Your task to perform on an android device: I had already used TOMMY HILHIGER shoes, and now I want a change. Look for Calvin Klein shoes with a shop by brand
Image 0: 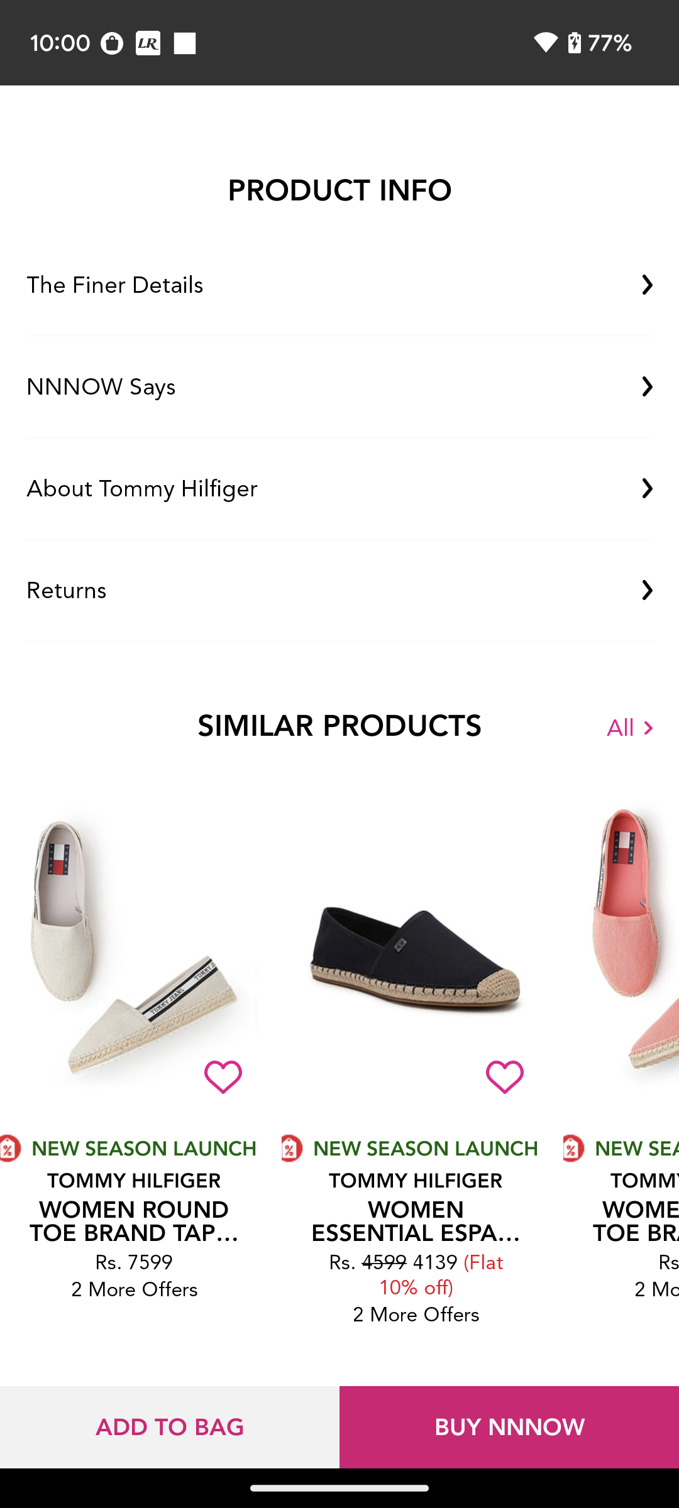
Go back to the screen
Step 0: press back button
Image 1: 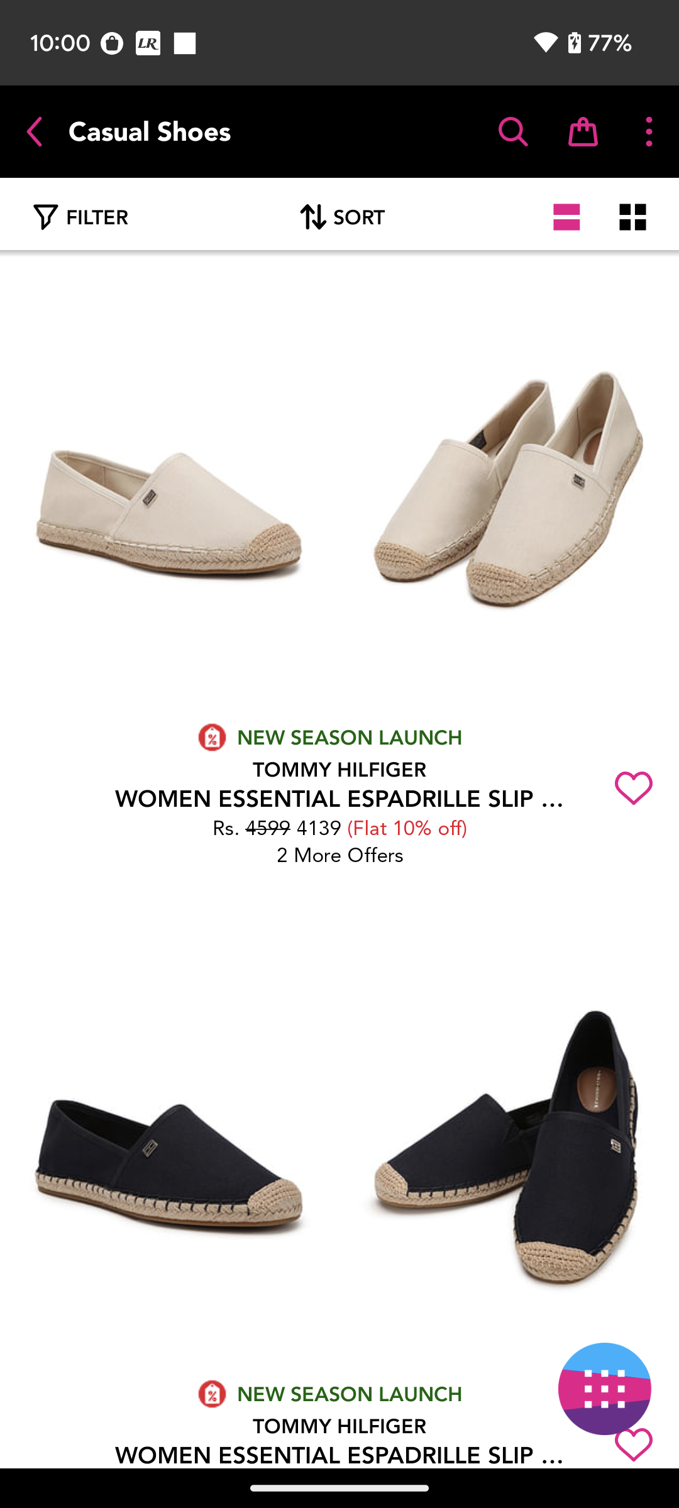
Click on the Filter icon 
Step 1: click (77, 217)
Image 2: 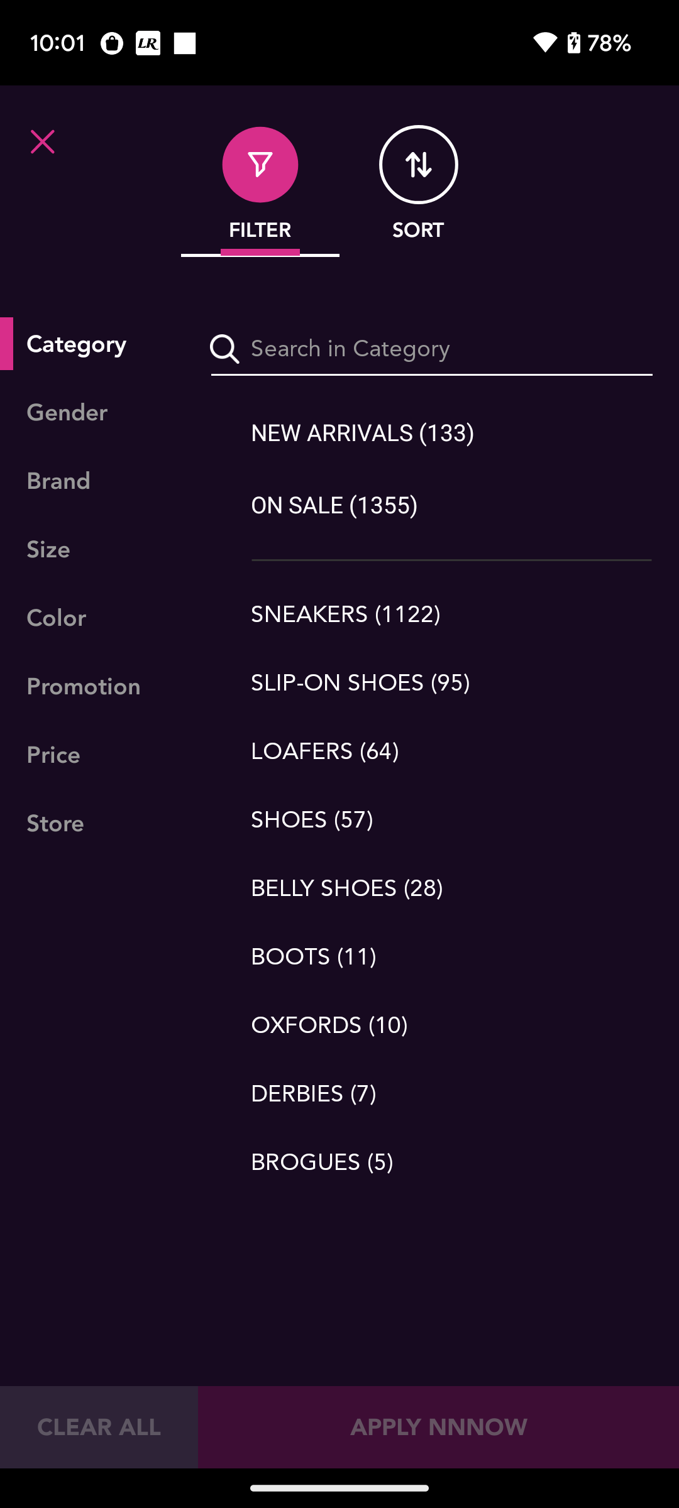
Click on the Brand option 
Step 2: click (92, 481)
Image 3: 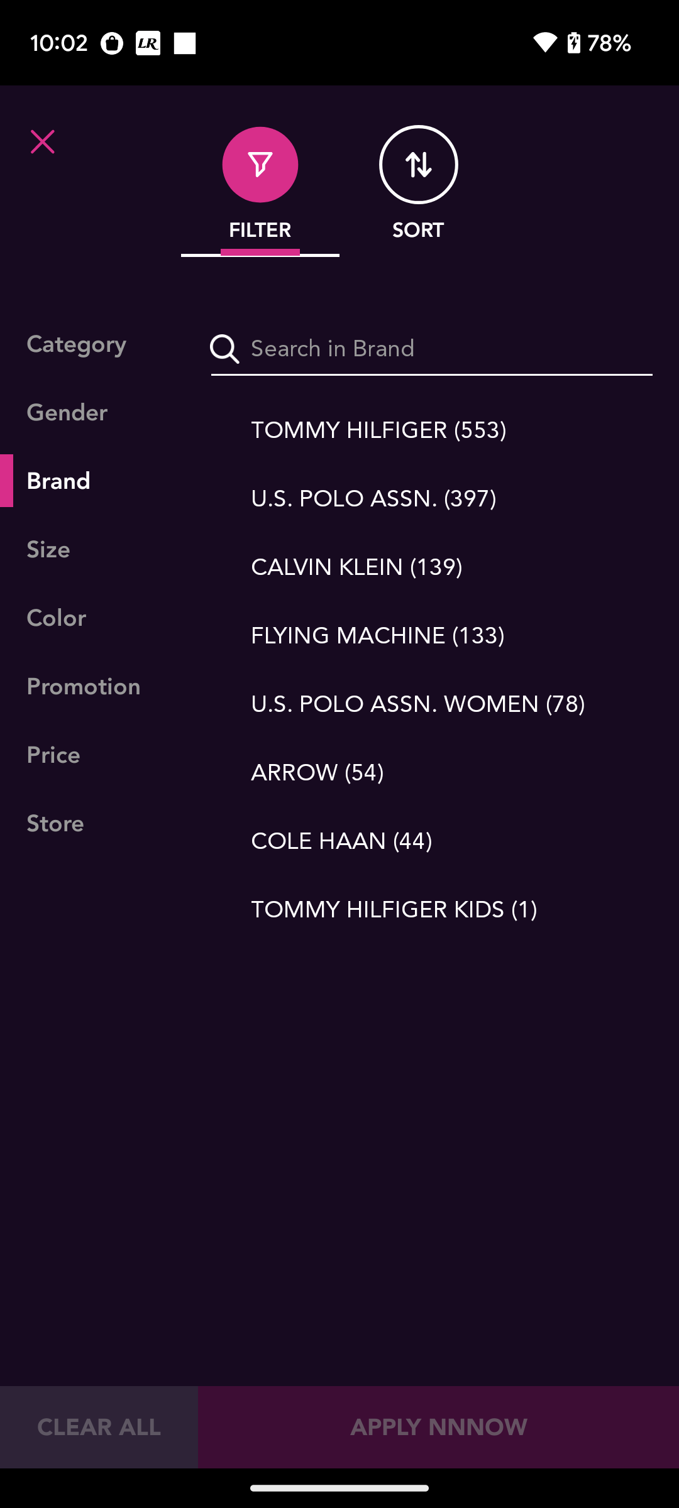
Click on the Calvin Klein
Step 3: click (451, 567)